Your task to perform on an android device: I want to view the recipe of Blue Hawaiian 
Image 0: 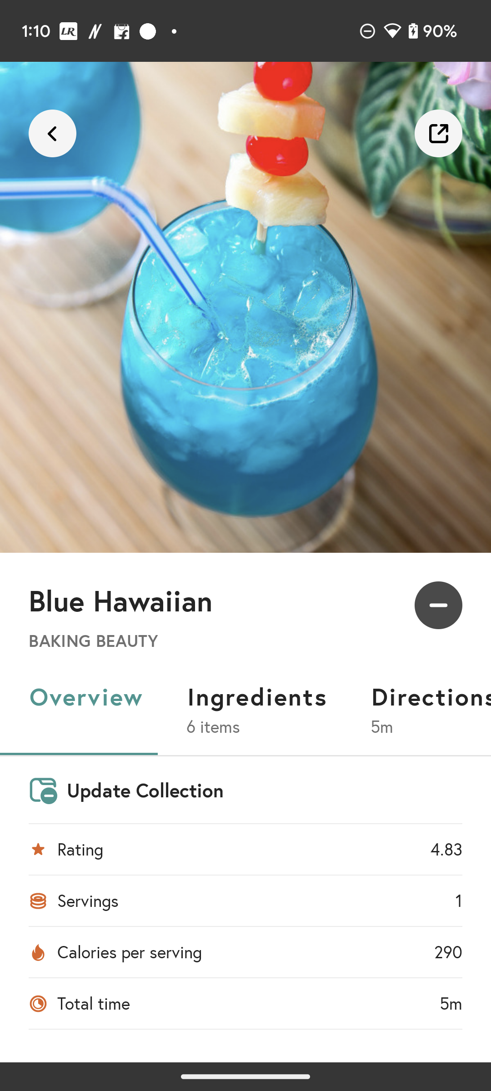
Scroll up to view the recipe
Step 0: scroll down
Image 1: 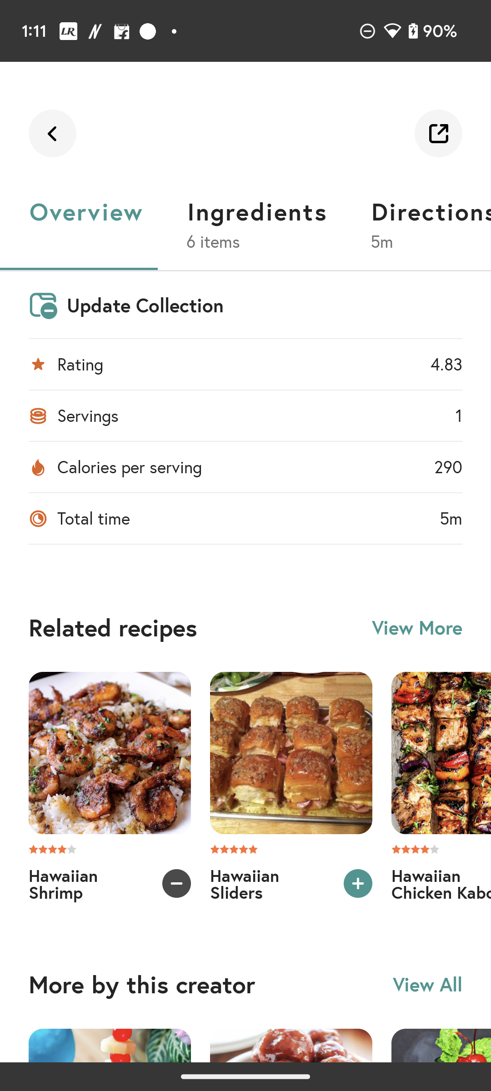
Click on the Ingredients option
Step 1: click (257, 211)